Your task to perform on an android device: Show me the lightweight adidas sportswear shoes on the Adidas app.
Image 0: 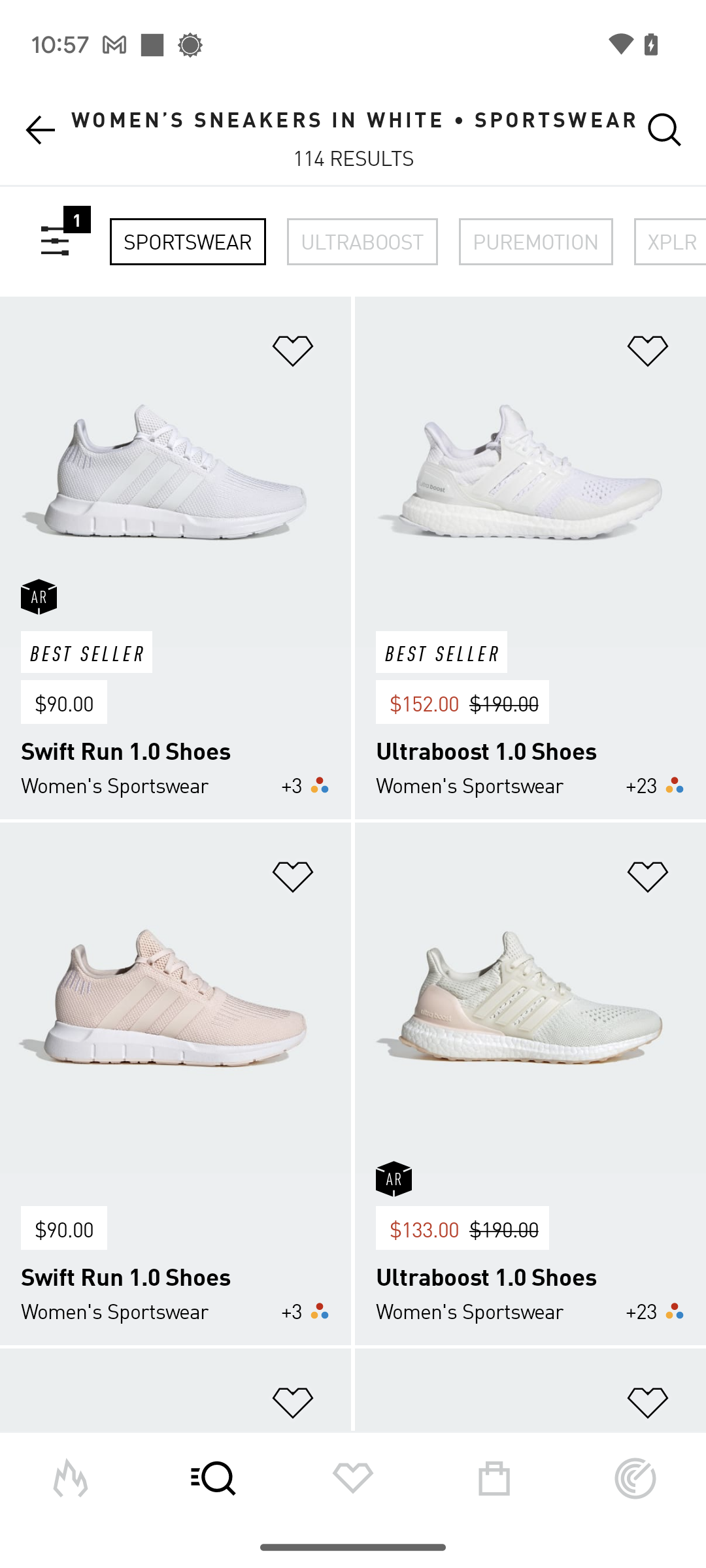
Click on the filter icon at the top-left of the products.
Step 0: click (55, 242)
Image 2: 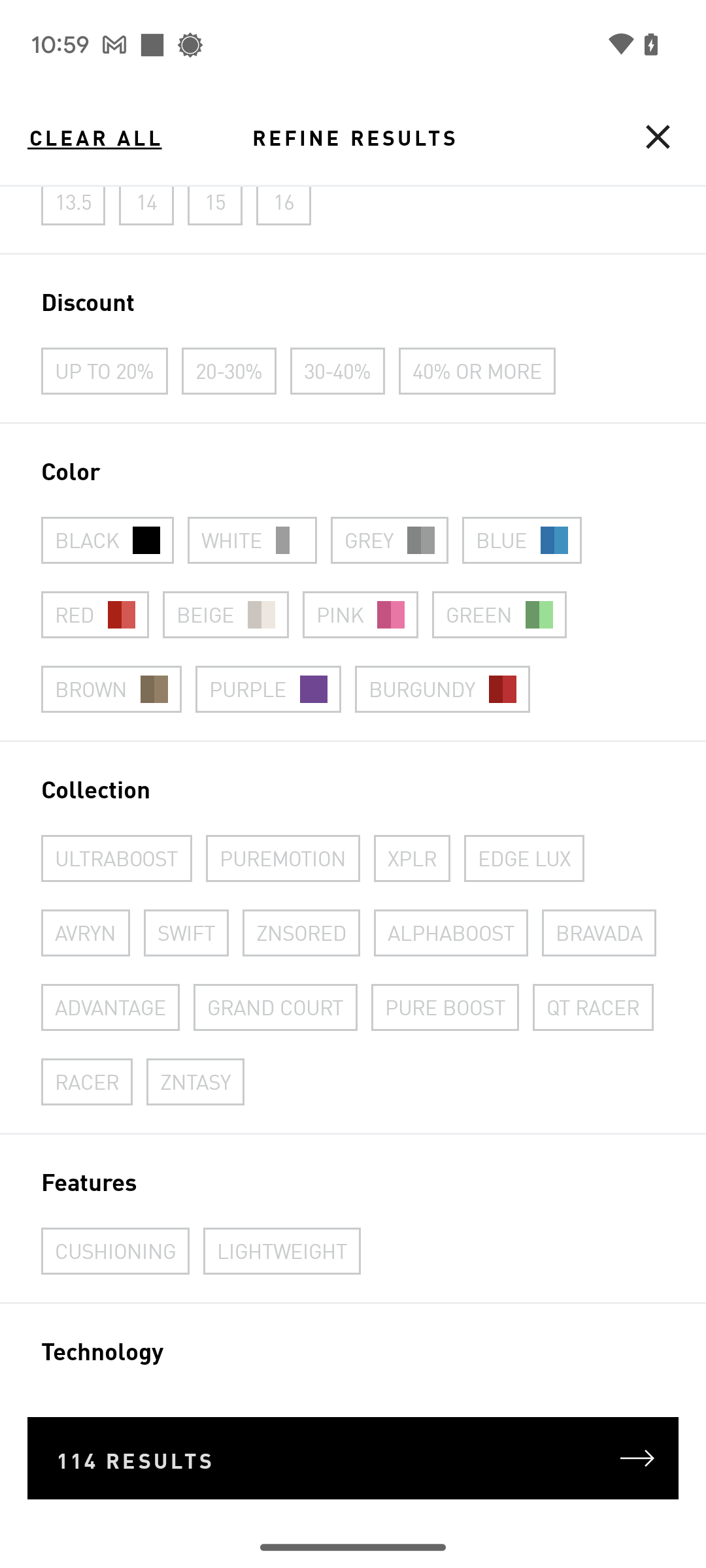
Click on lightweight in the Features filter.
Step 2: click (282, 1249)
Image 3: 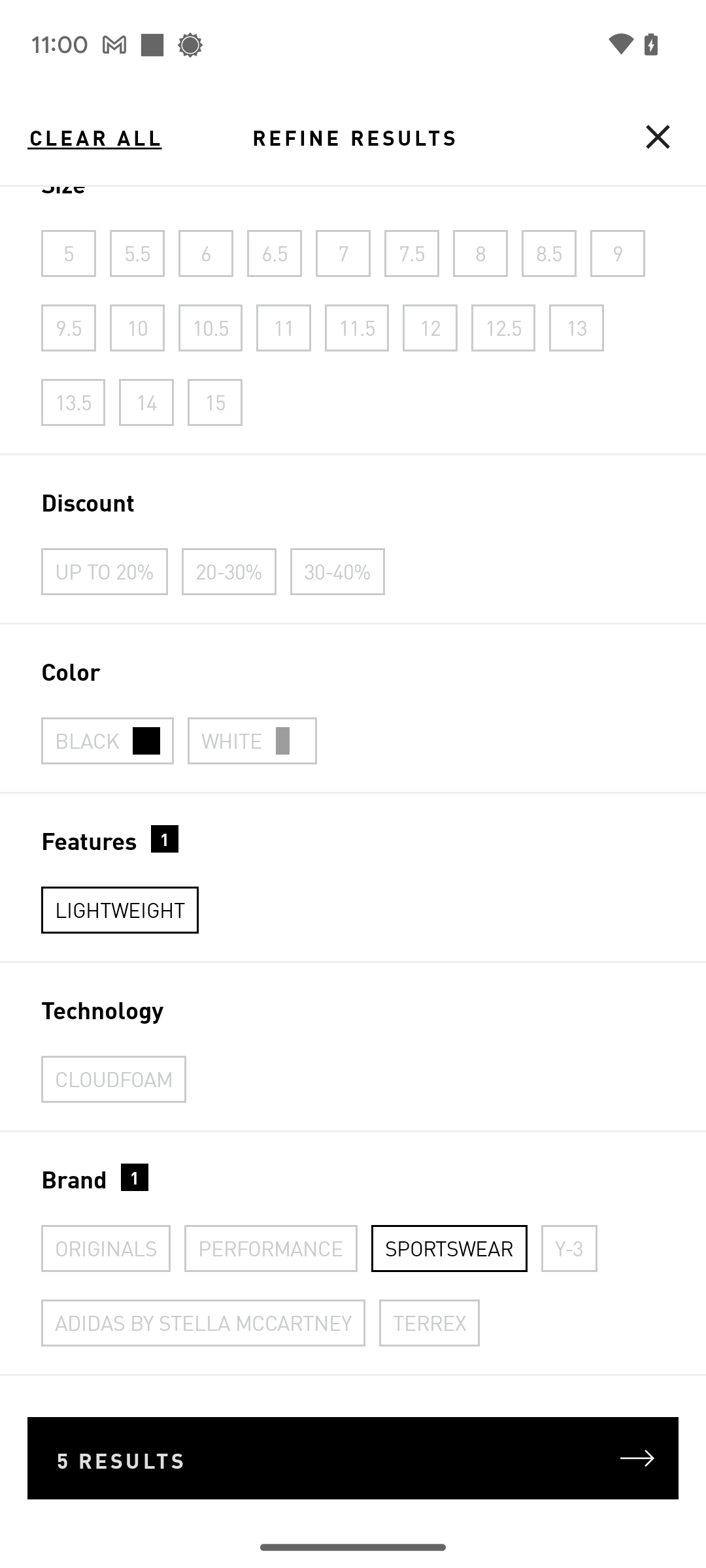
Click on the results at the bottom of the screen.
Step 3: click (353, 1458)